Your task to perform on an android device: Play the Forum 2000 radio station in the Radio garden app.
Image 0: 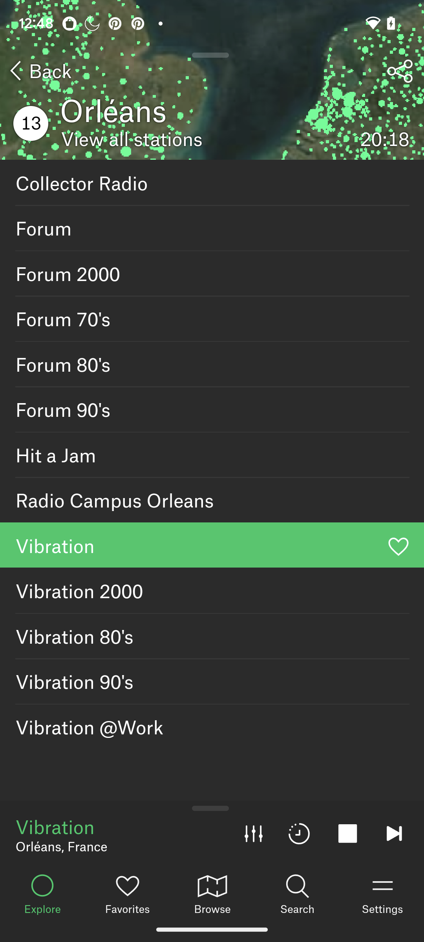
Click on the Forum 2000 station.
Step 0: click (213, 471)